Your task to perform on an android device: Open the Nike app and search Leggings for yoga 
Image 0: 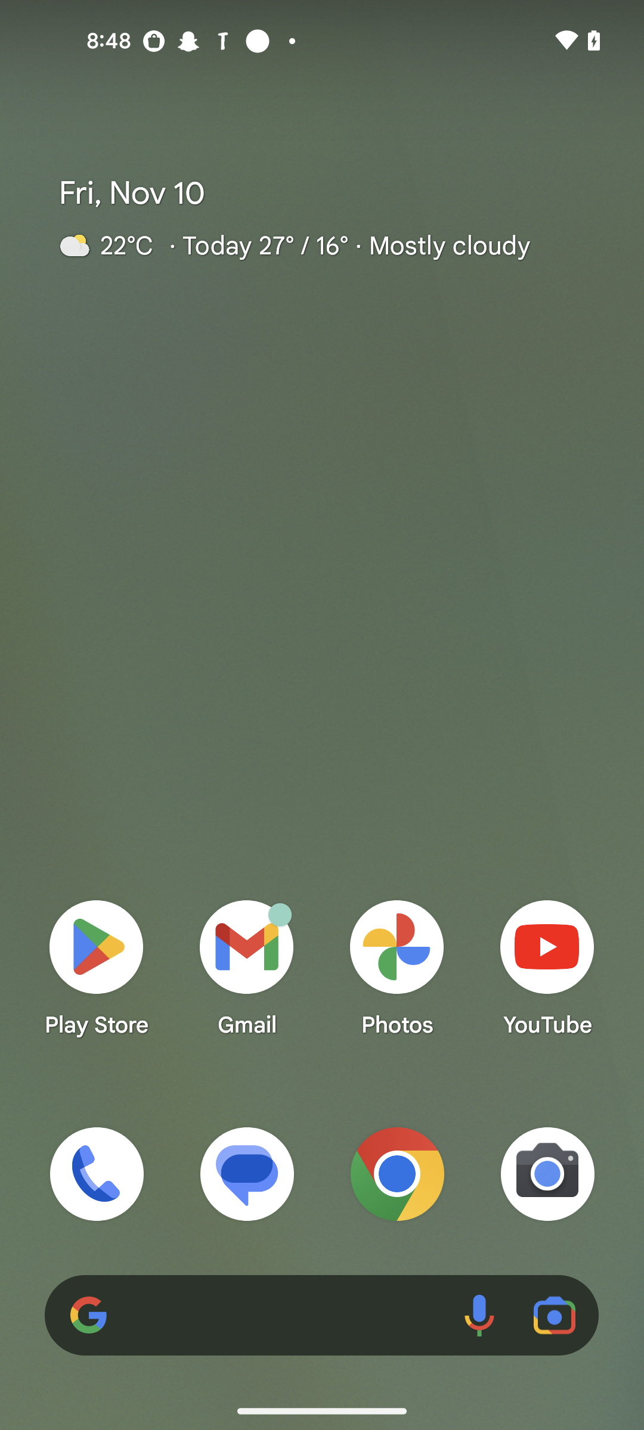
open the Nike app
Step 0: open app "Nike"
Image 1: 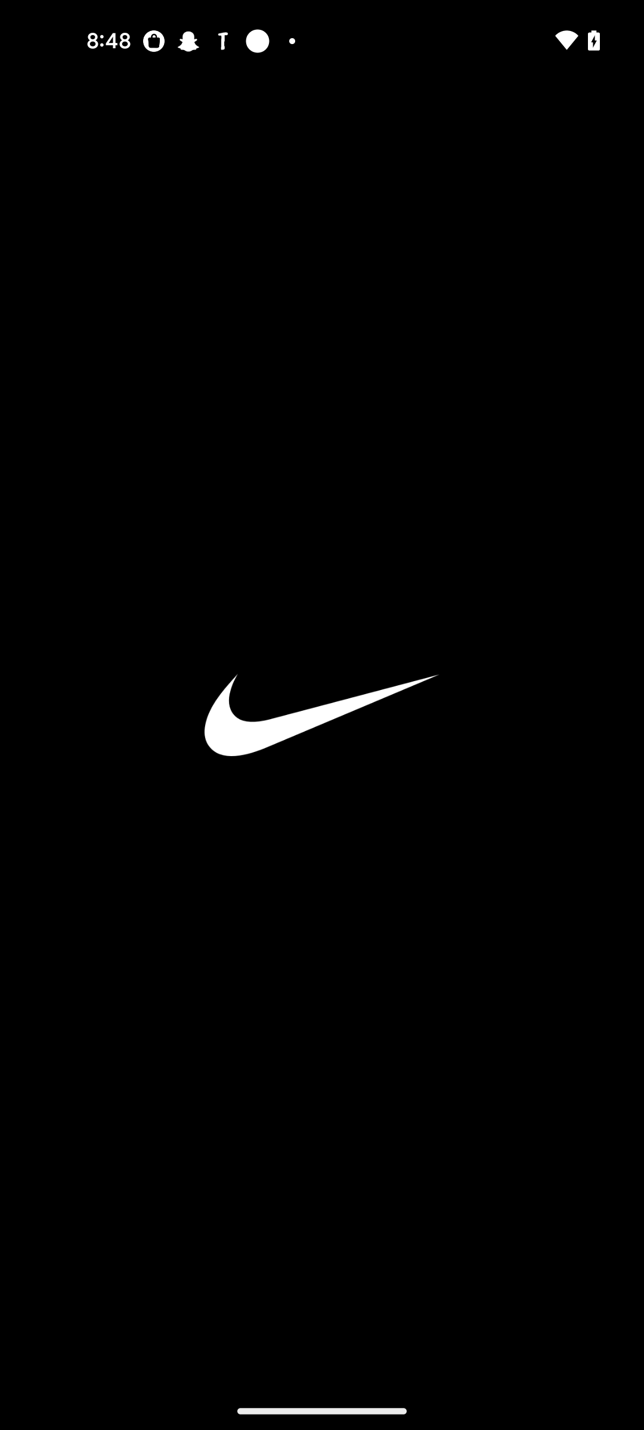
open the Nike app
Step 1: wait
Image 2: 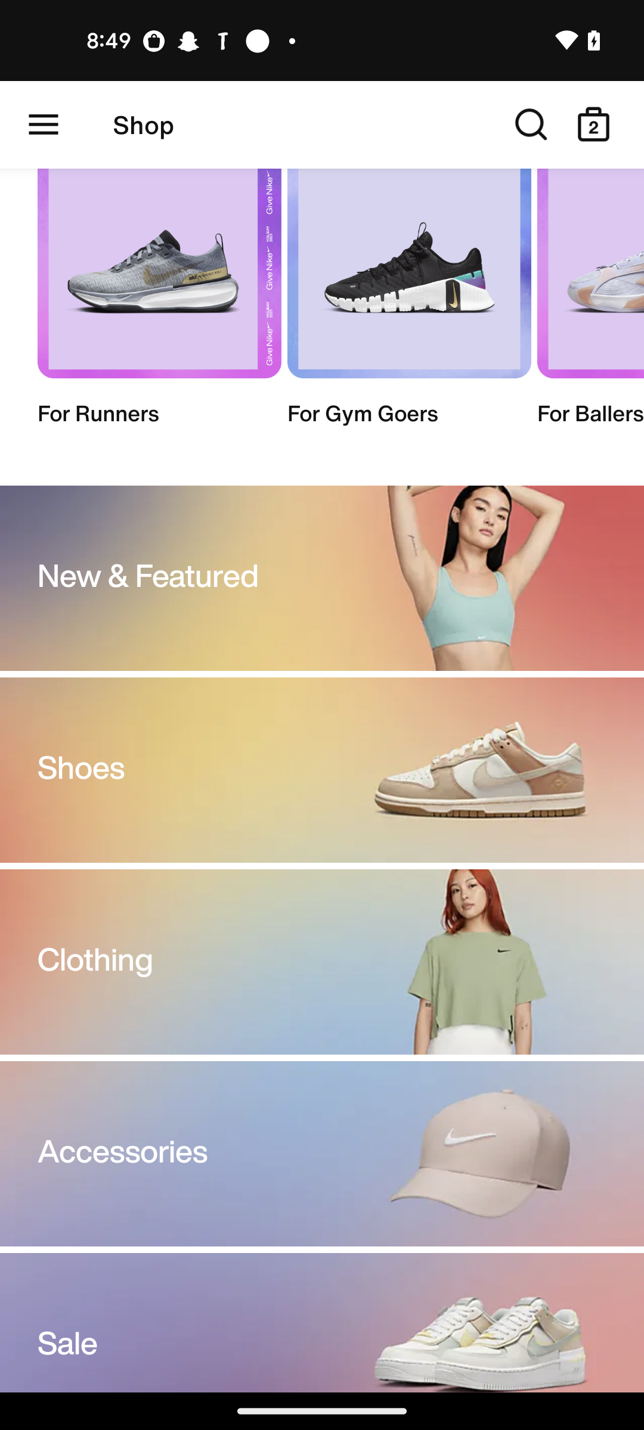
Click on the search icon
Step 2: click (531, 124)
Image 3: 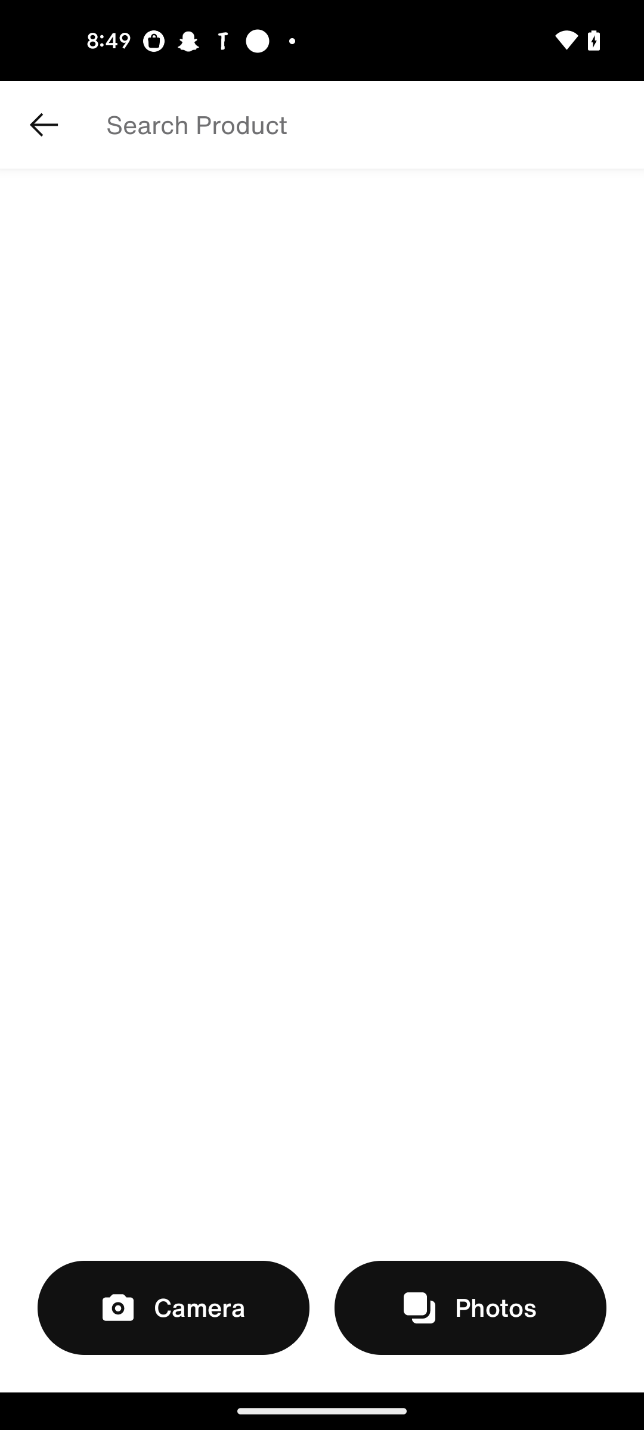
Enter a product as Leggings
Step 3: type "Leggings"
Image 4: 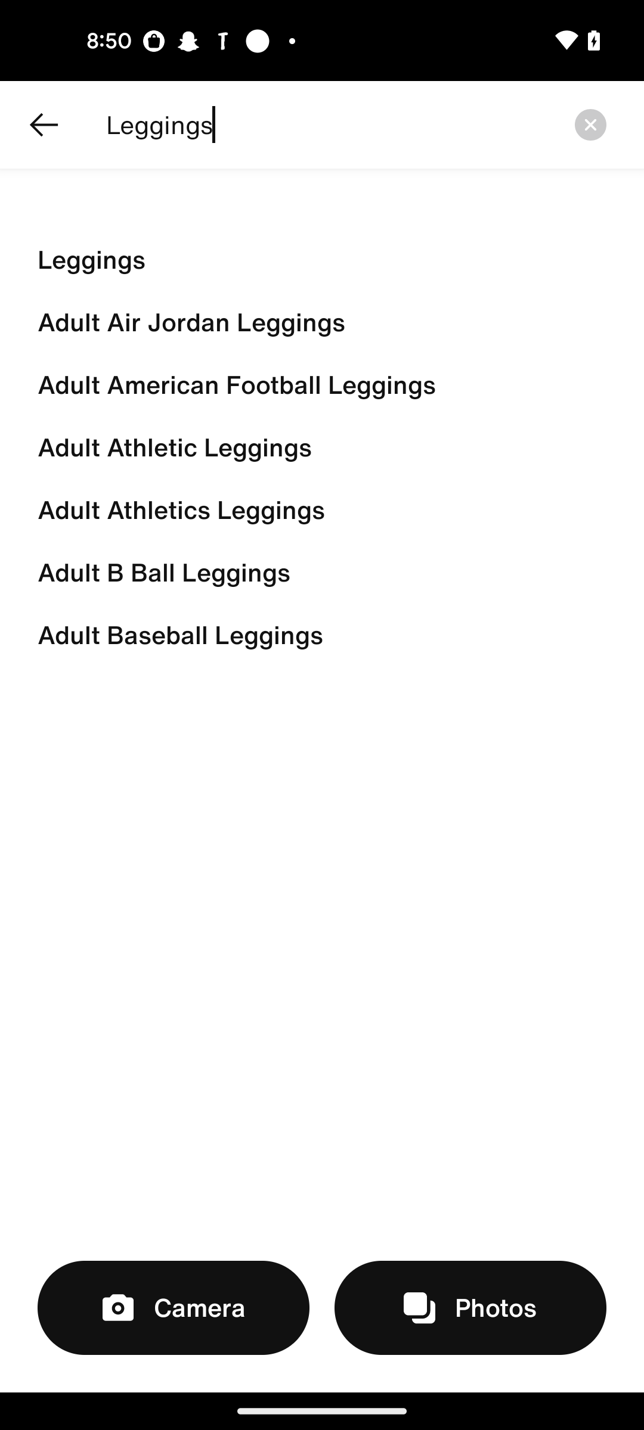
Click on the first result
Step 4: click (340, 259)